Your task to perform on an android device: Look for the women's mid style shoes in shoe size 7 for my sister.
Image 0: 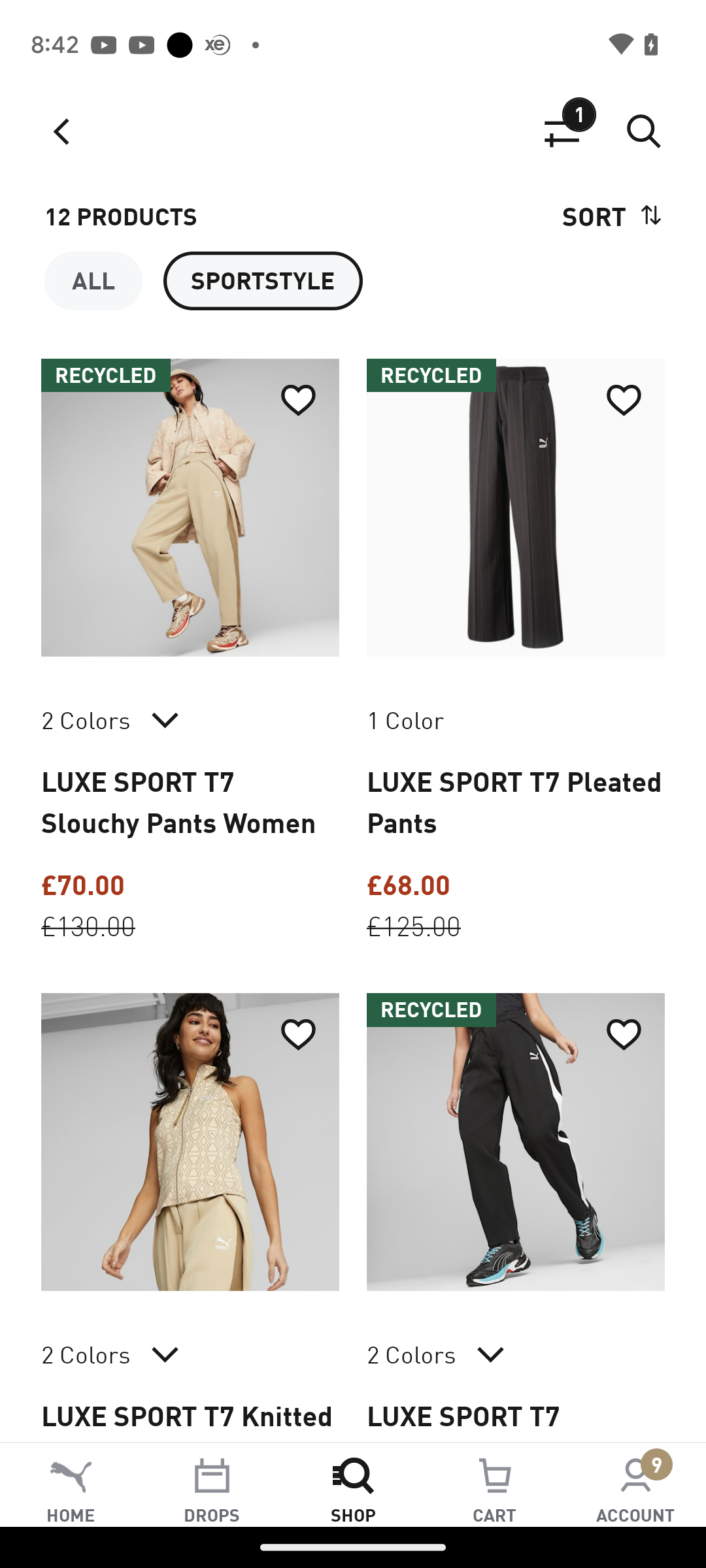
Click on home tab at the bottom left of the screen
Step 0: click (70, 1514)
Image 2: 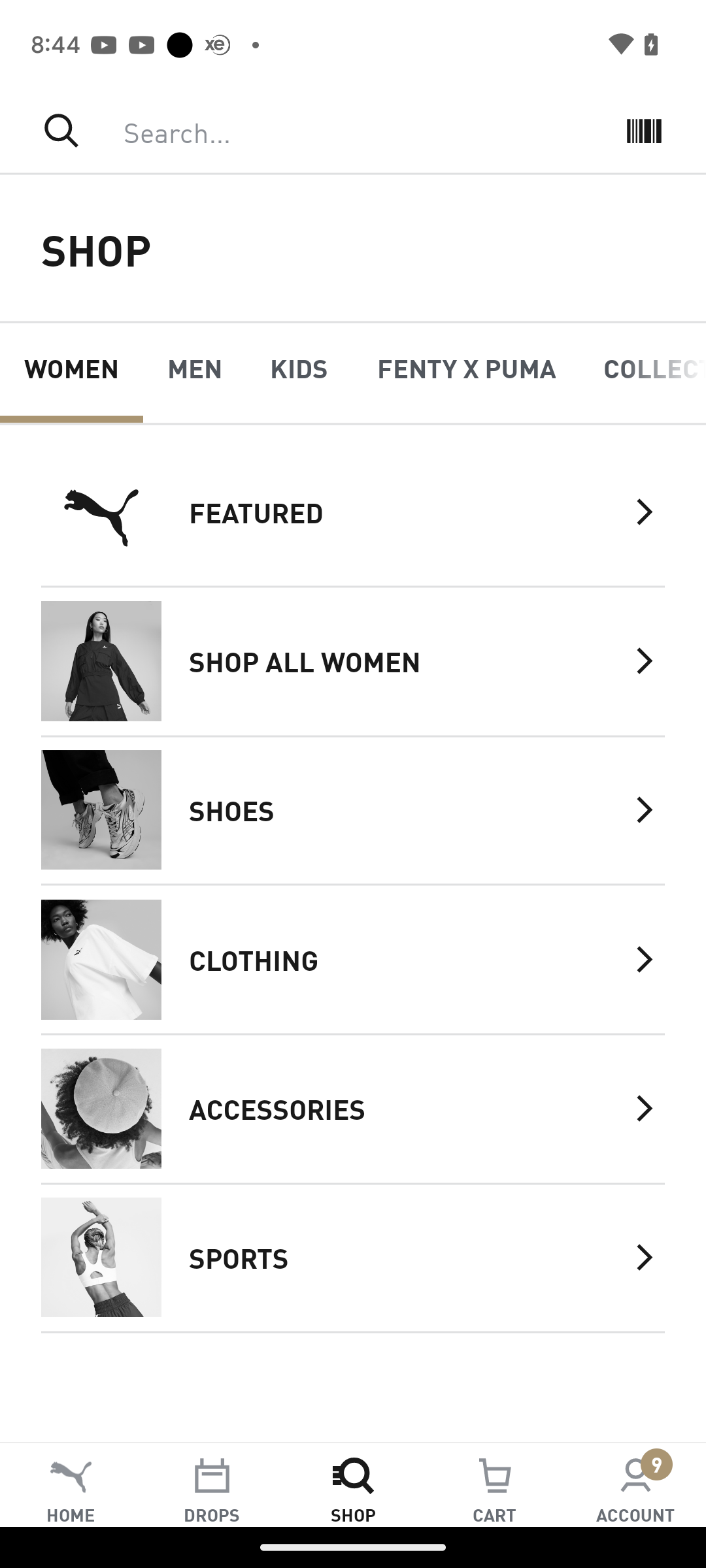
Click on shoes section
Step 2: click (406, 809)
Image 3: 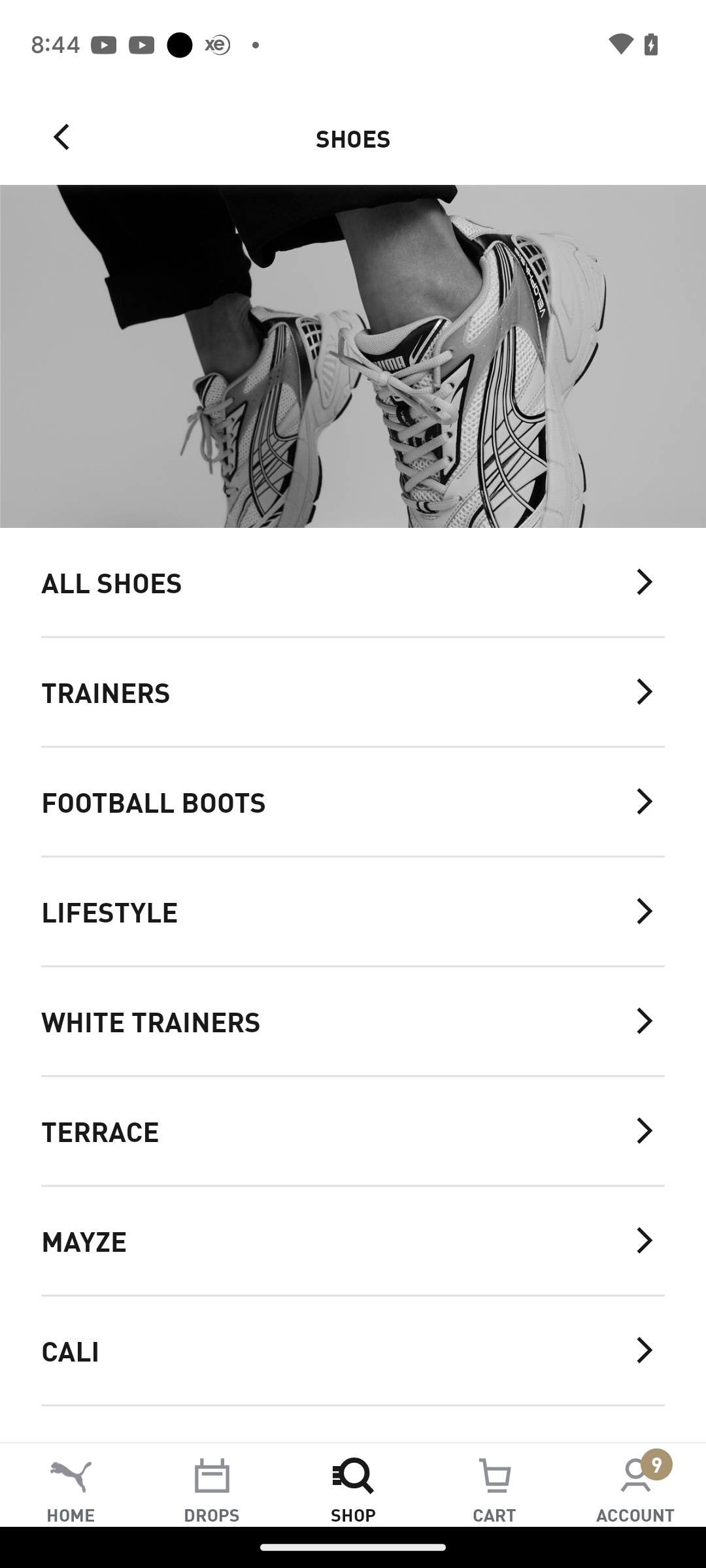
Click on all shoes section
Step 3: click (332, 581)
Image 4: 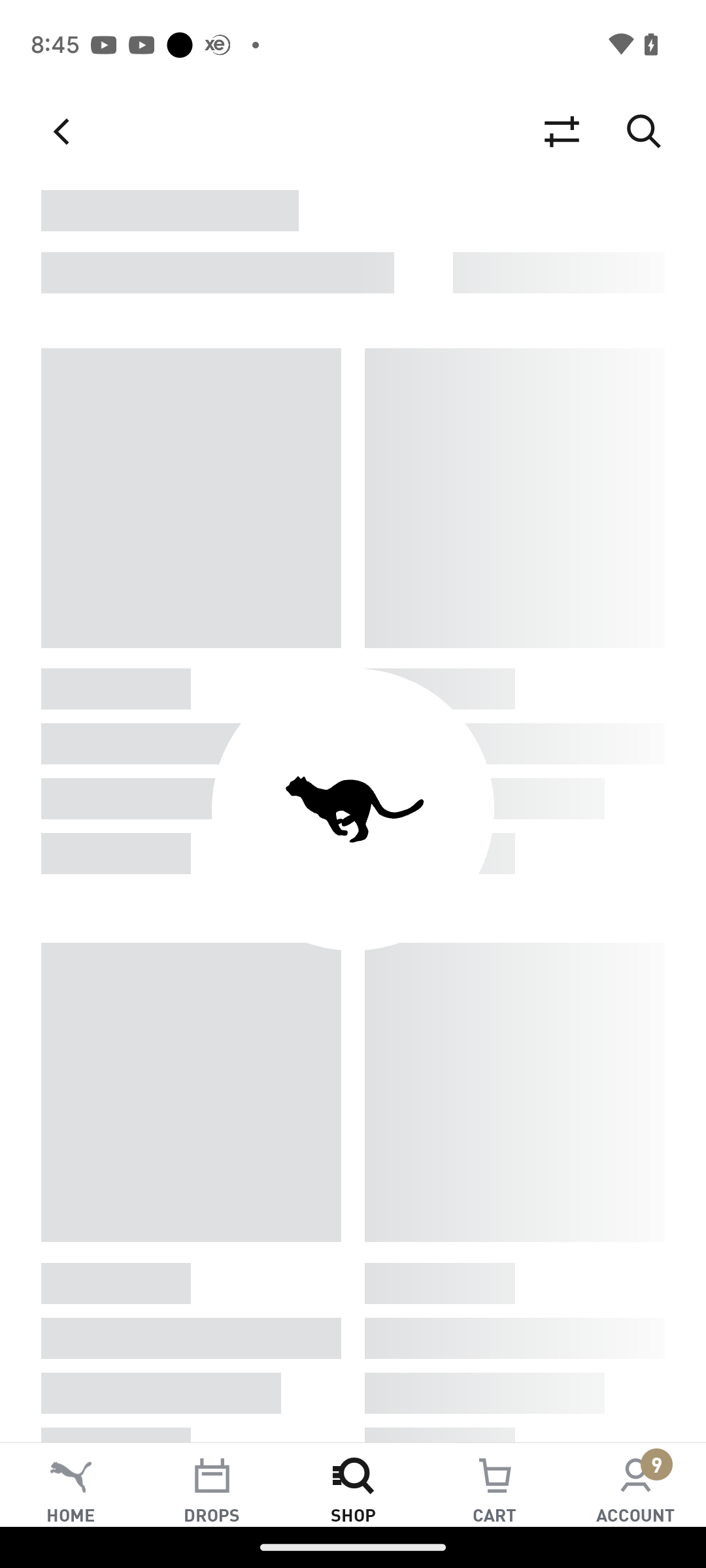
Click on all shoes section
Step 4: wait
Image 5: 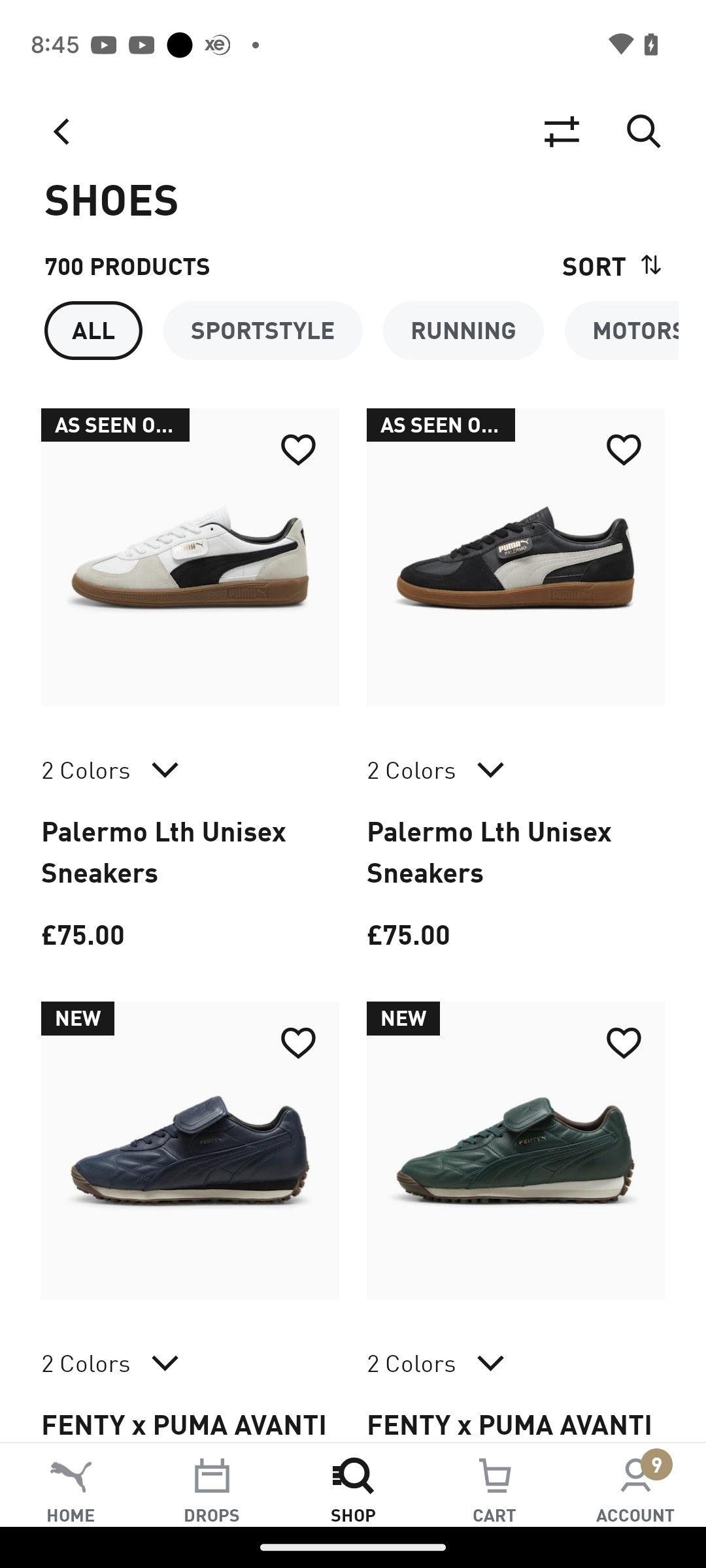
Click on filter tab
Step 5: click (562, 131)
Image 6: 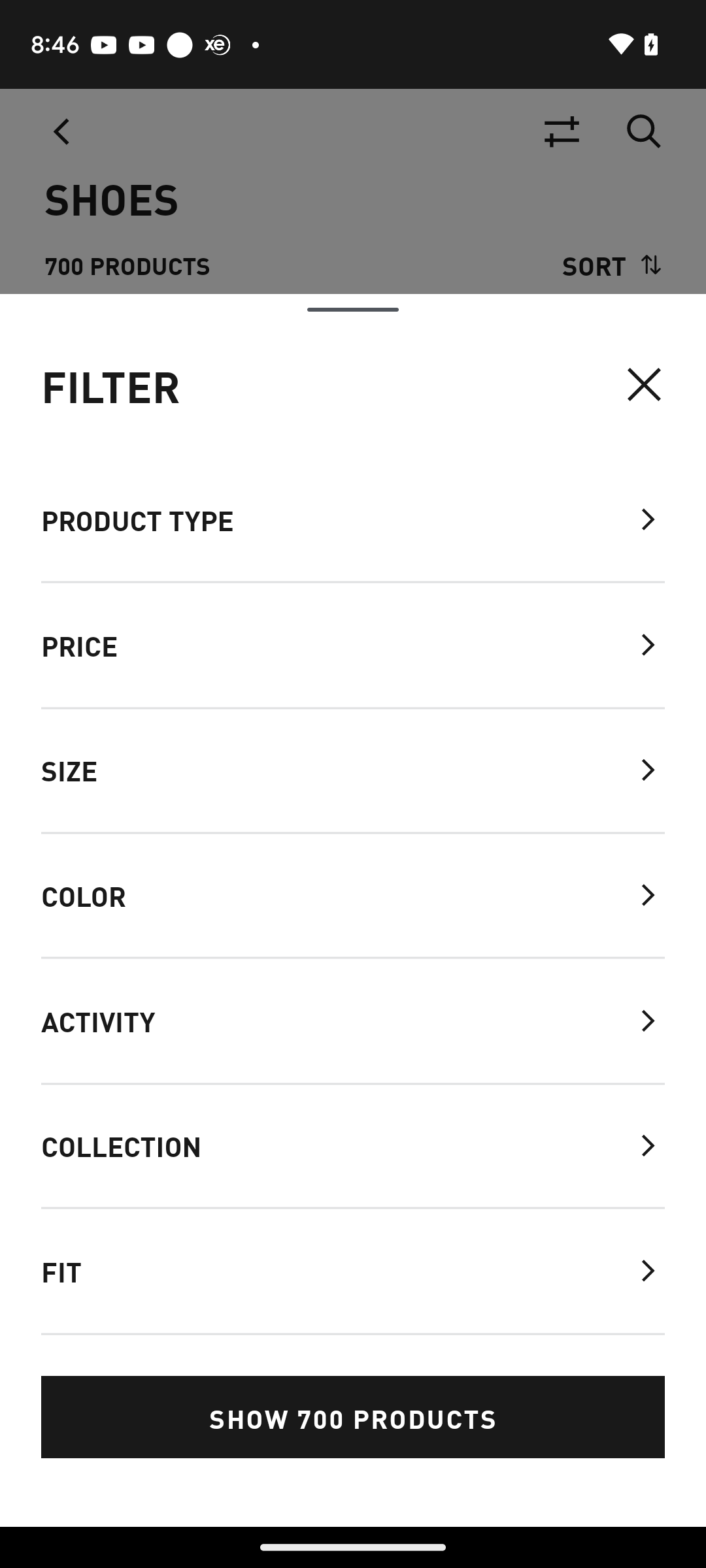
Click on size tab
Step 6: click (352, 771)
Image 7: 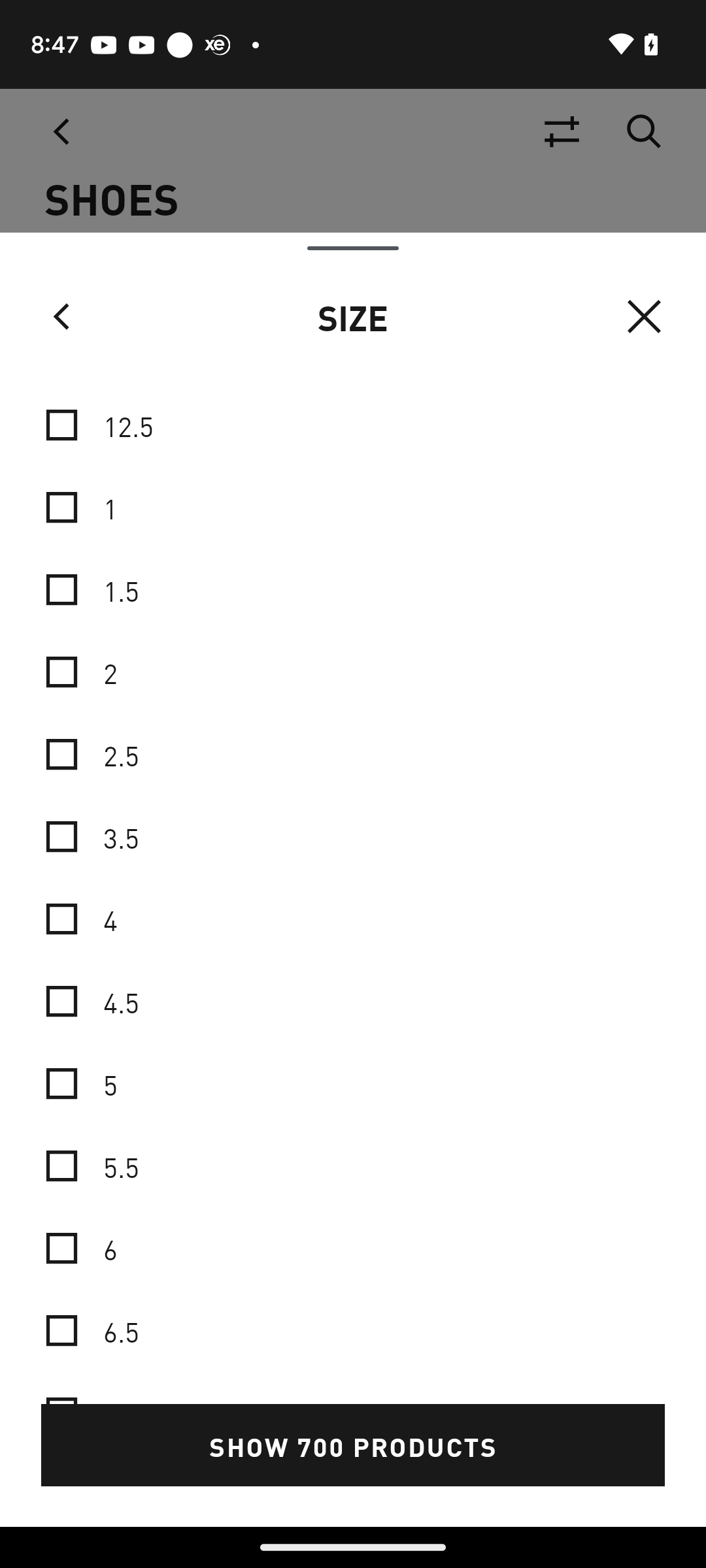
Swipe up to select size
Step 7: scroll down
Image 8: 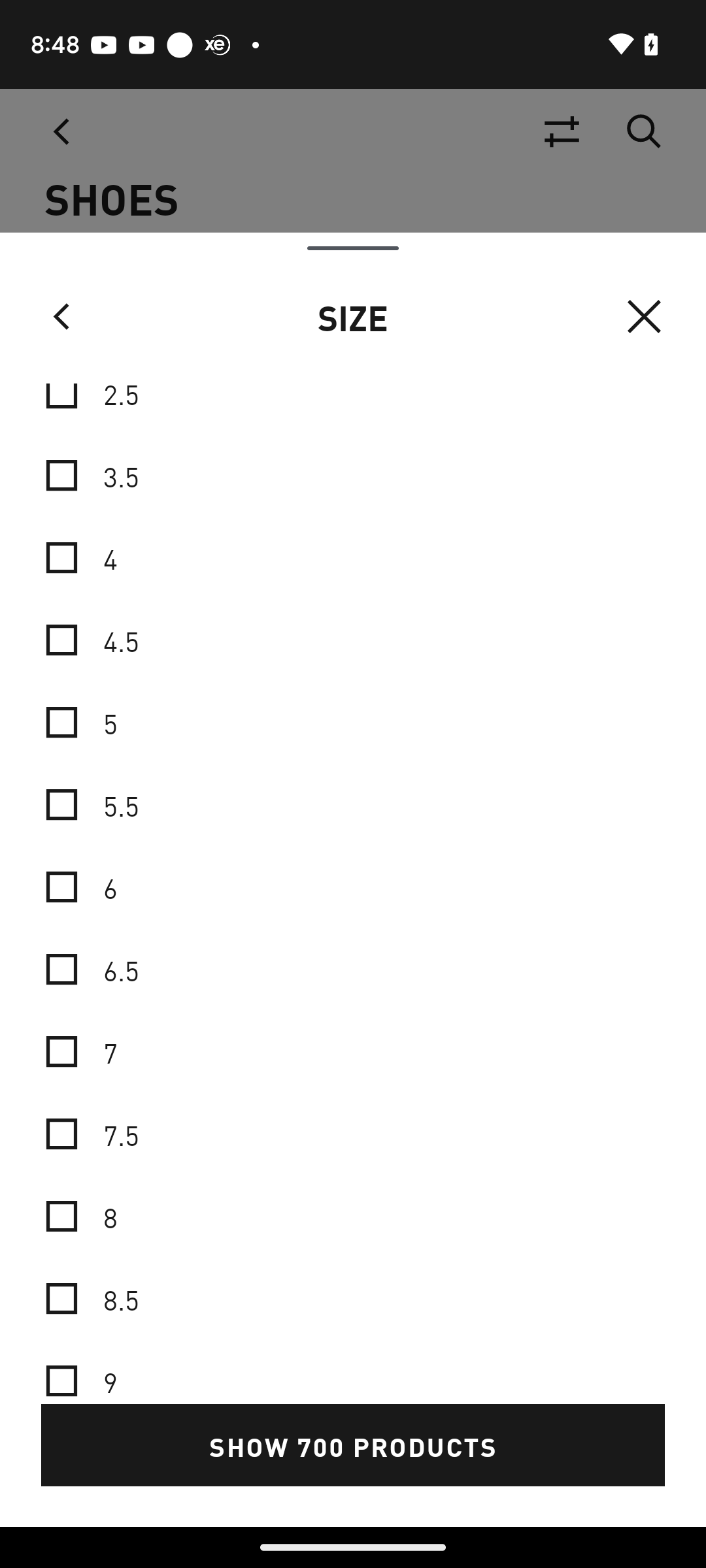
Select size 7
Step 8: click (353, 808)
Image 9: 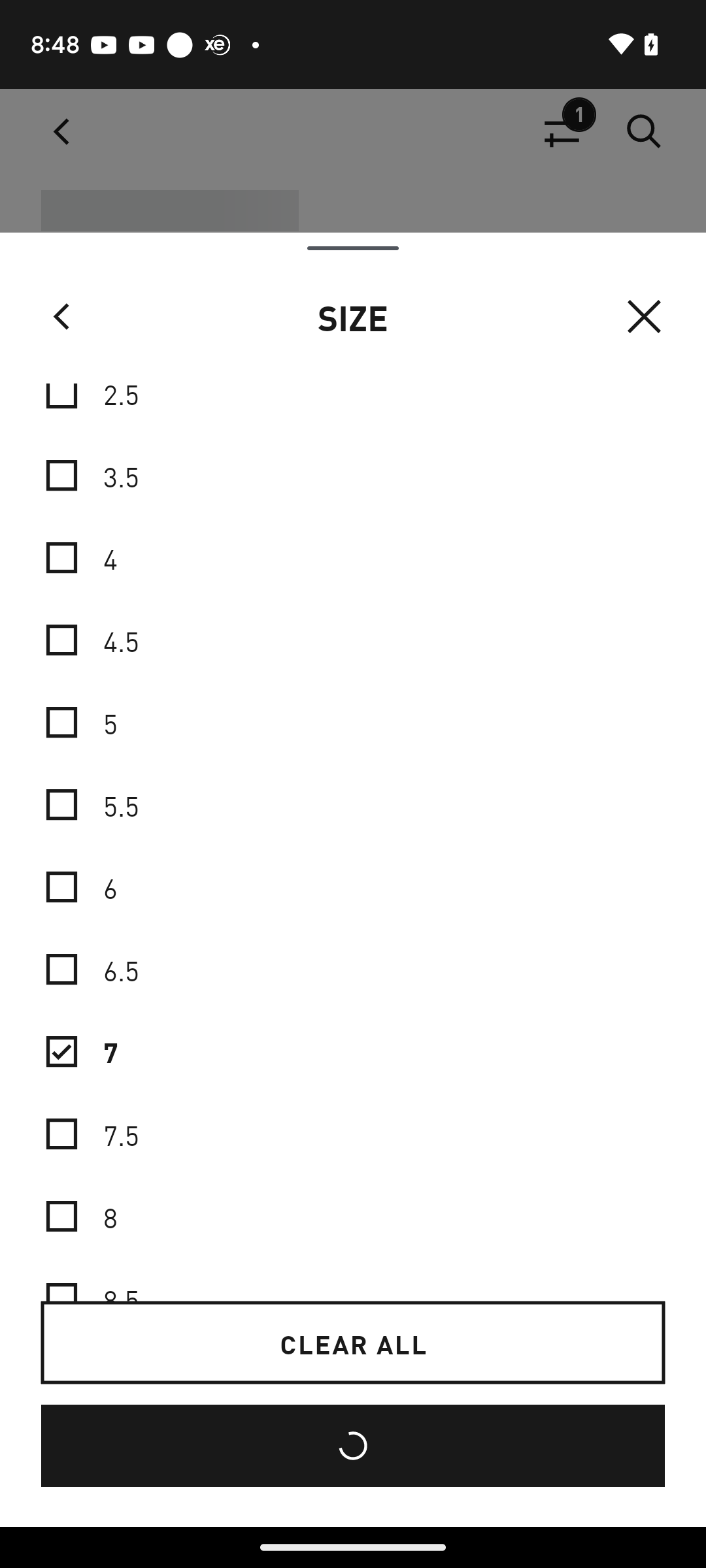
Select size 7
Step 9: wait
Image 10: 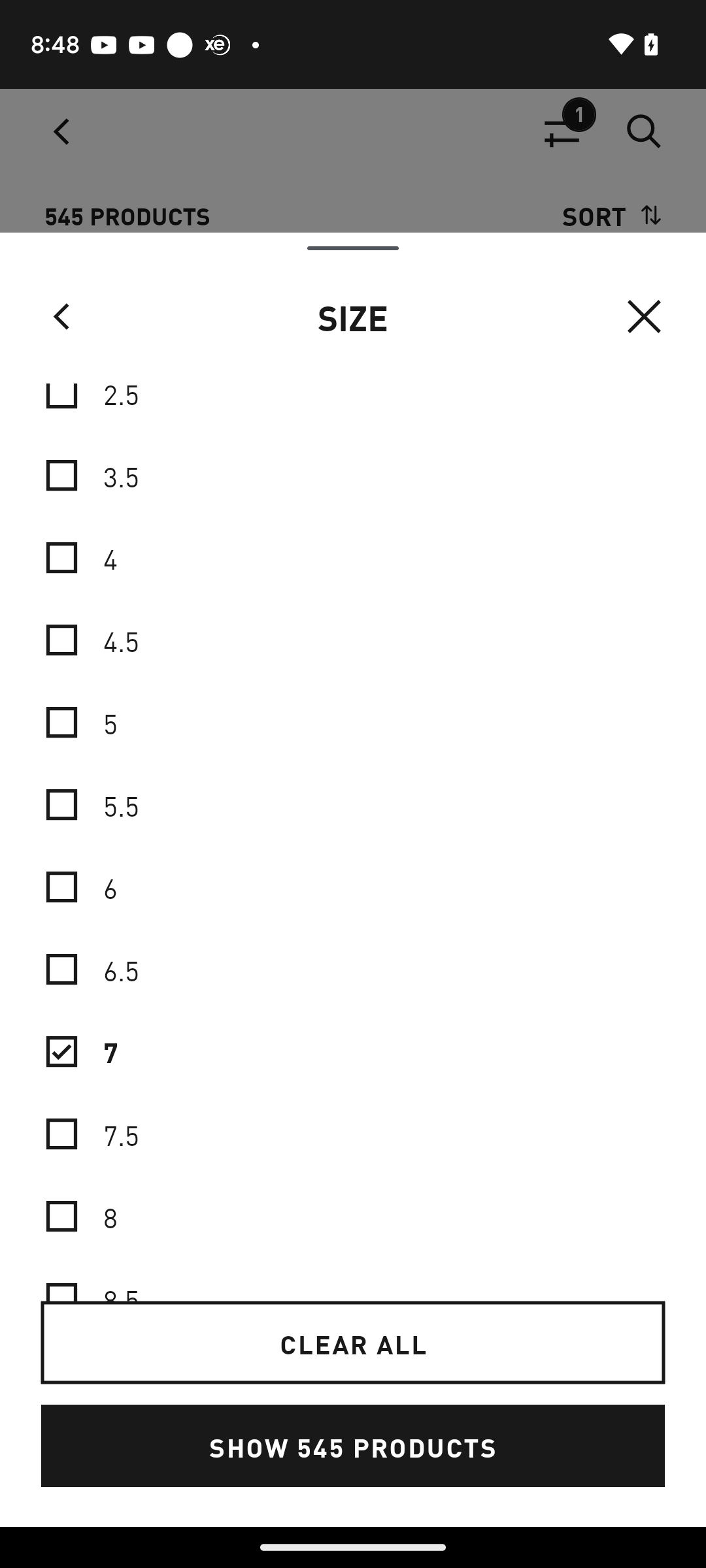
Click on show 545 products
Step 10: click (352, 1446)